Your task to perform on an android device: Browse for blush products in the moira Cosmetics app
Image 0: 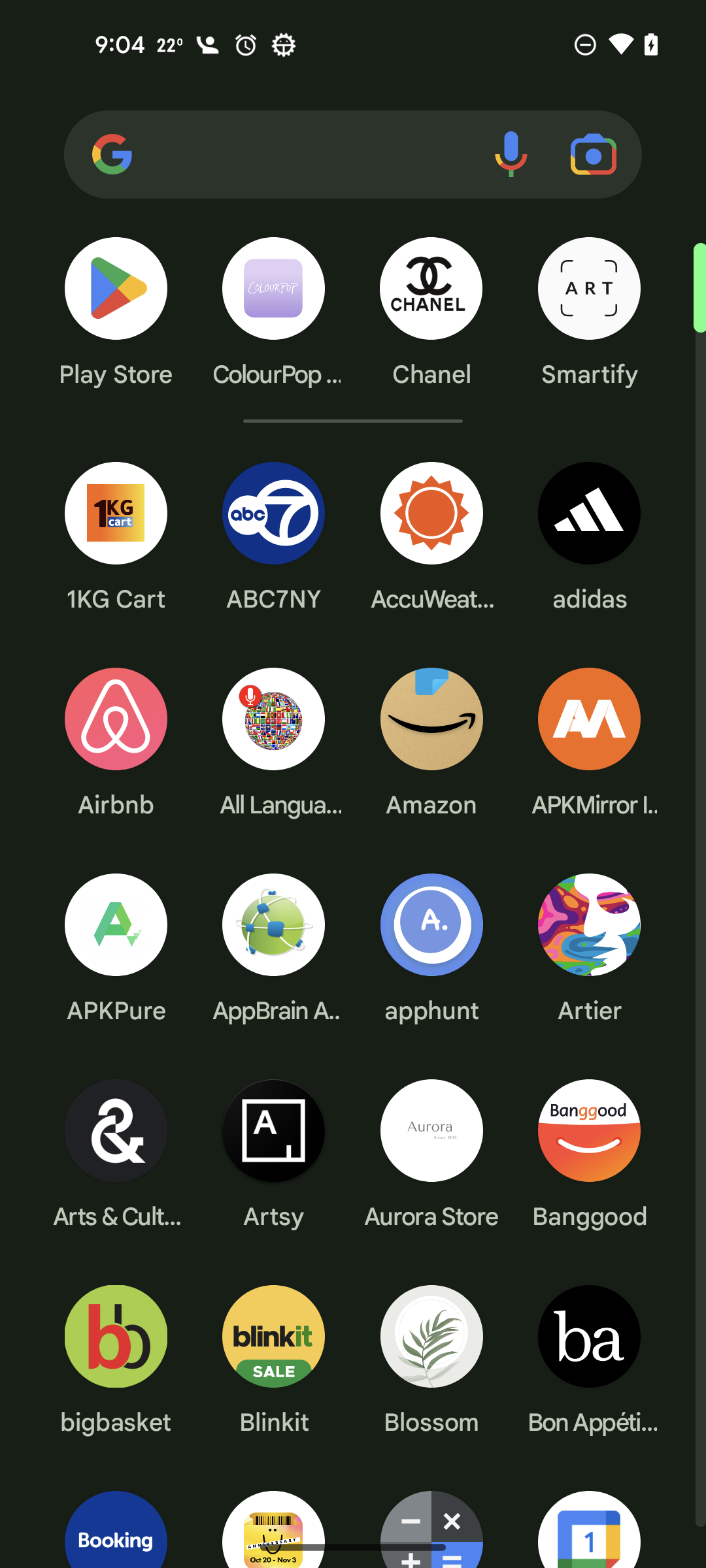
open the moira Cosmetics app
Step 0: open app "Moira Cosmetics"
Image 1: 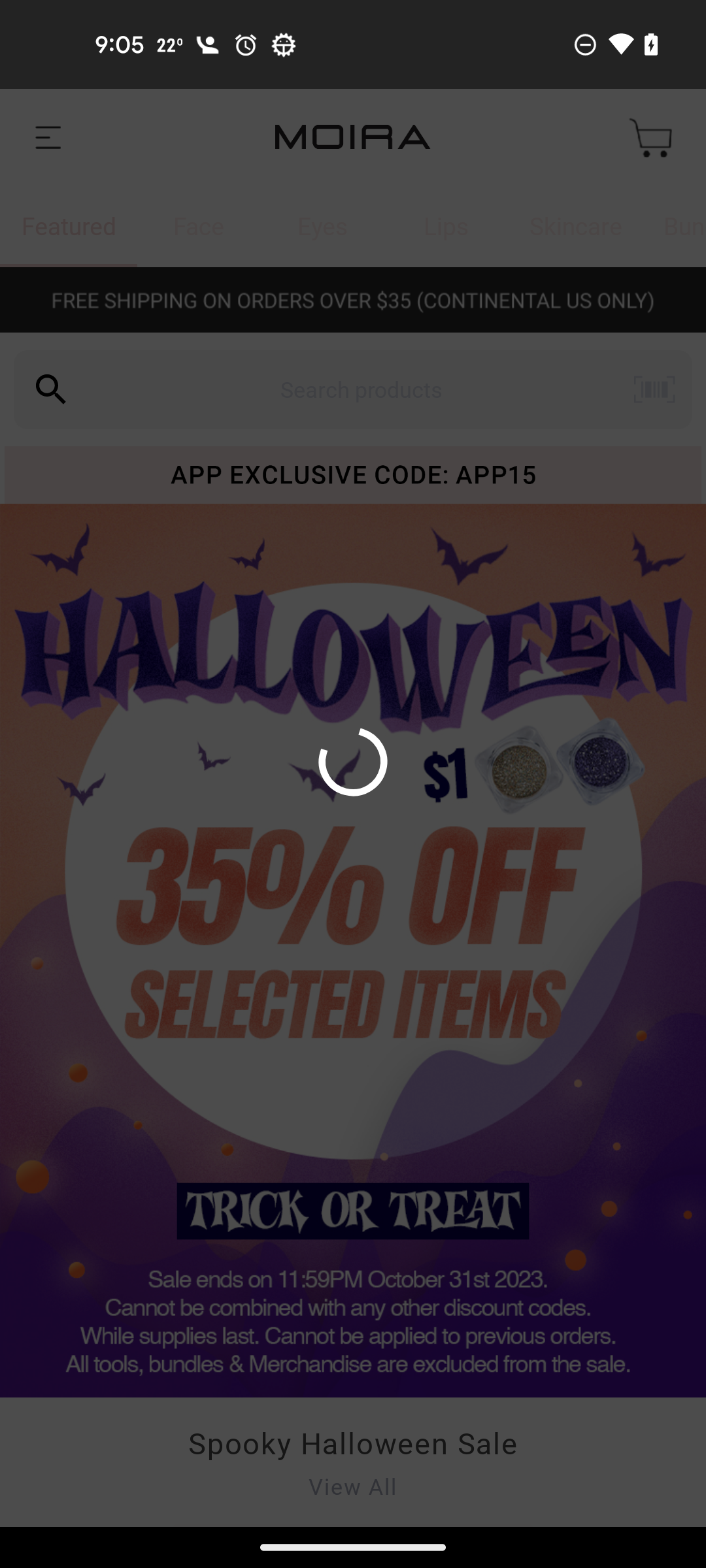
open the moira Cosmetics app
Step 1: wait
Image 2: 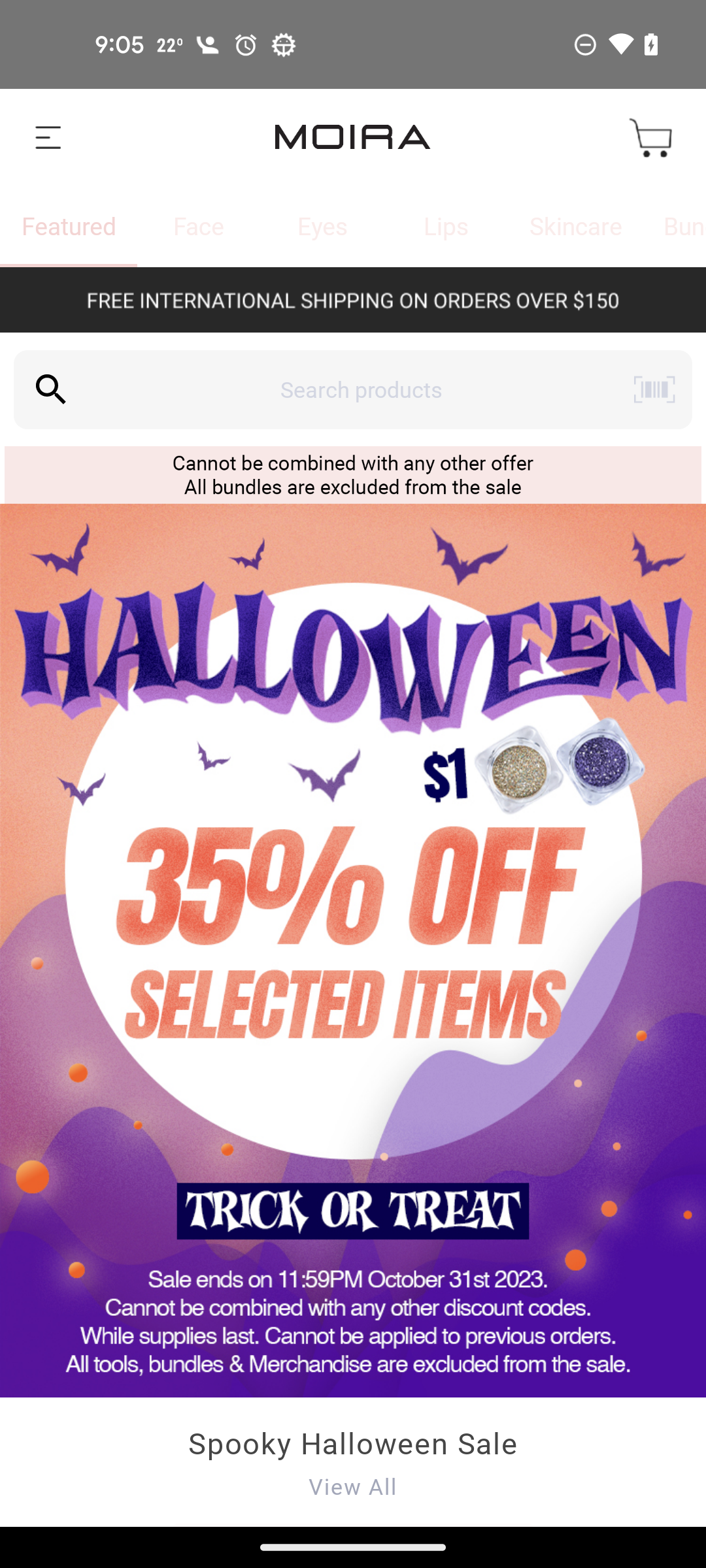
Click on the search icon
Step 2: click (361, 389)
Image 3: 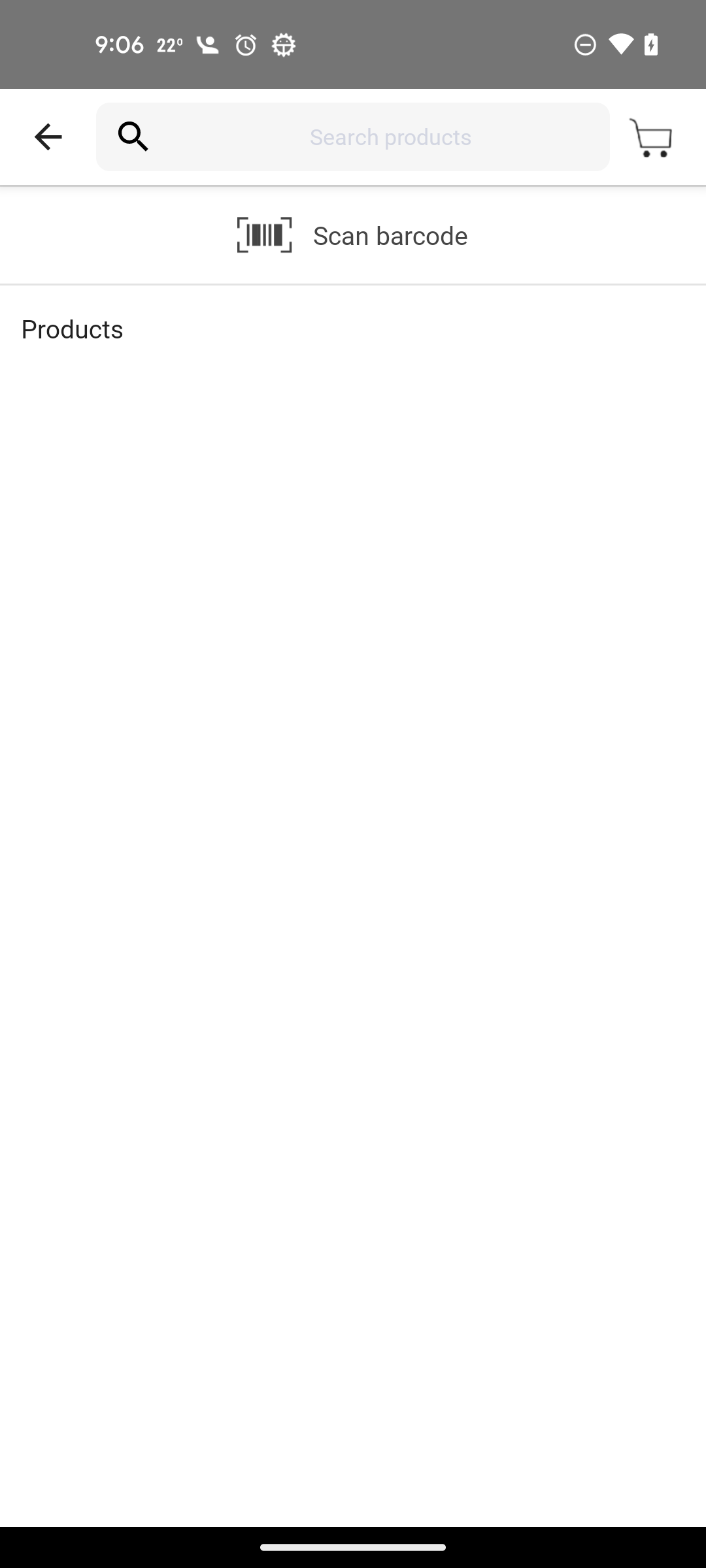
Enter a product as blush 
Step 3: type "blush "
Image 4: 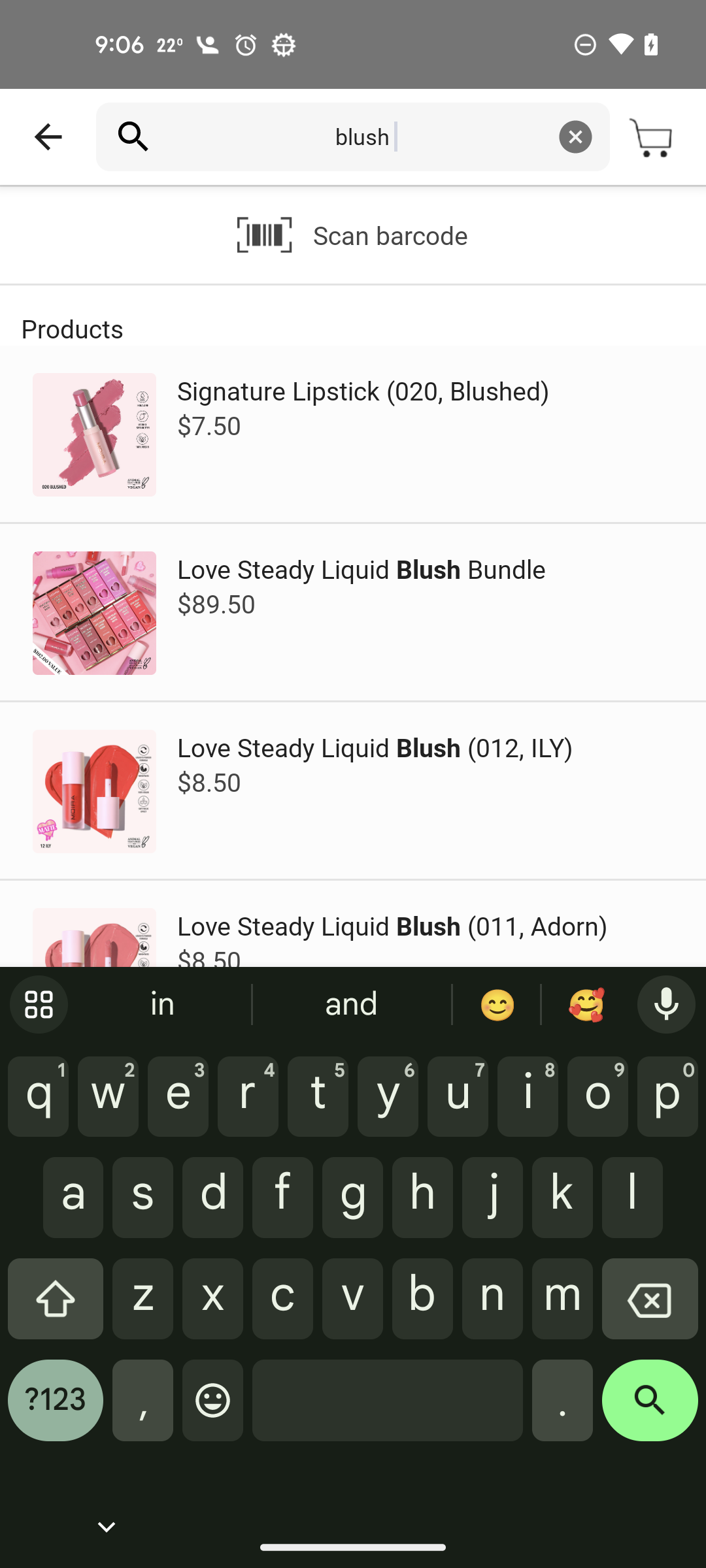
Enter a product as blush 
Step 4: wait